Your task to perform on an android device: I am not getting any updates about my reservation. Contact customer support for the issue in the Booking.com app.
Image 0: 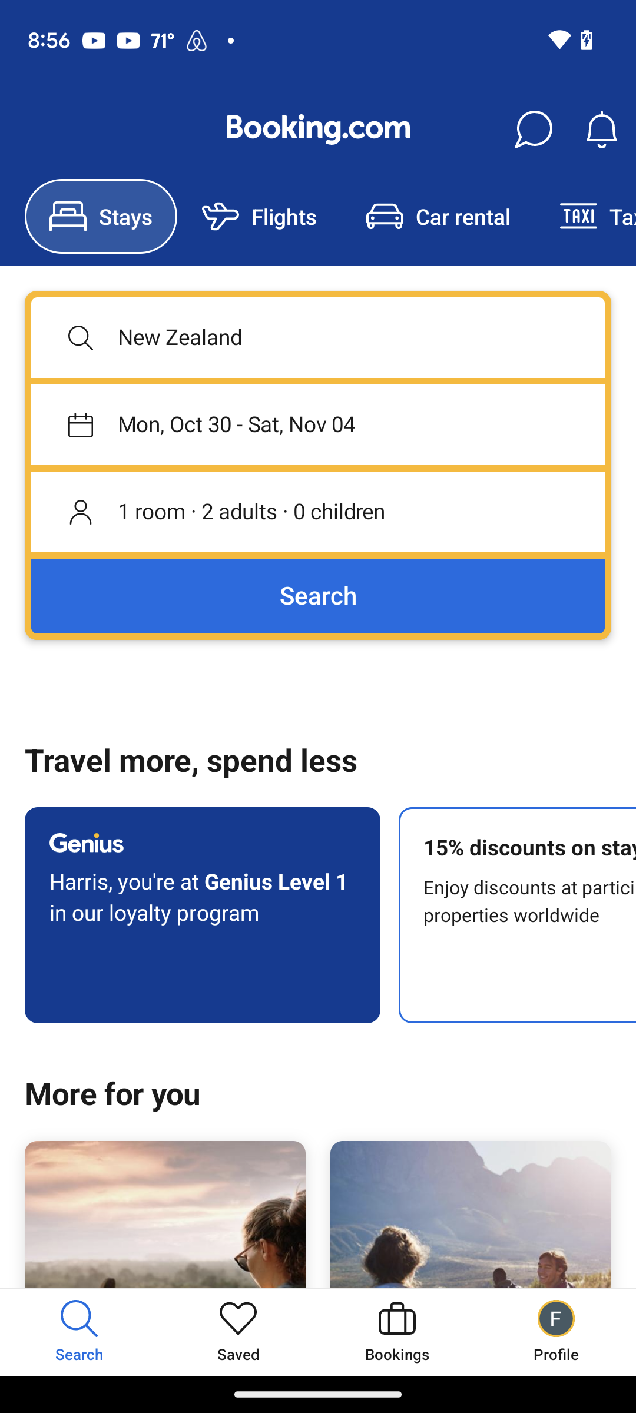
Click on the profile icon on the bottom right of the screen
Step 0: click (556, 1331)
Image 1: 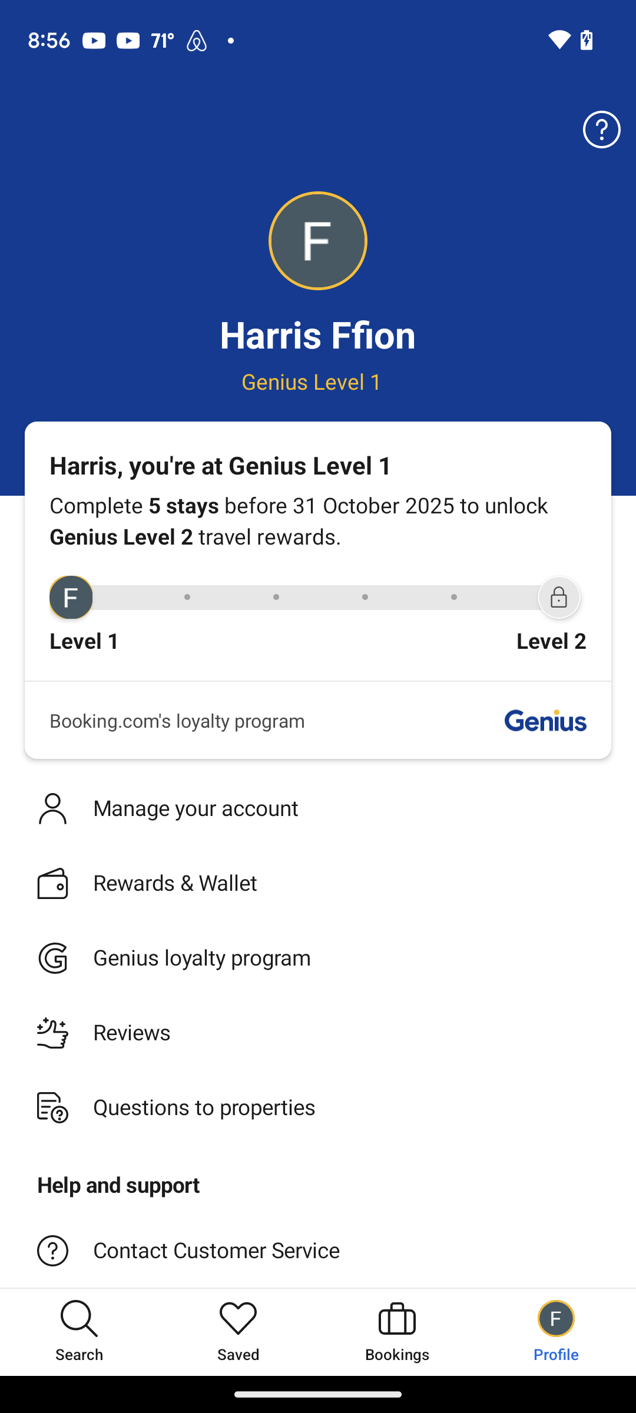
Click on contact customer service option
Step 1: click (346, 1251)
Image 2: 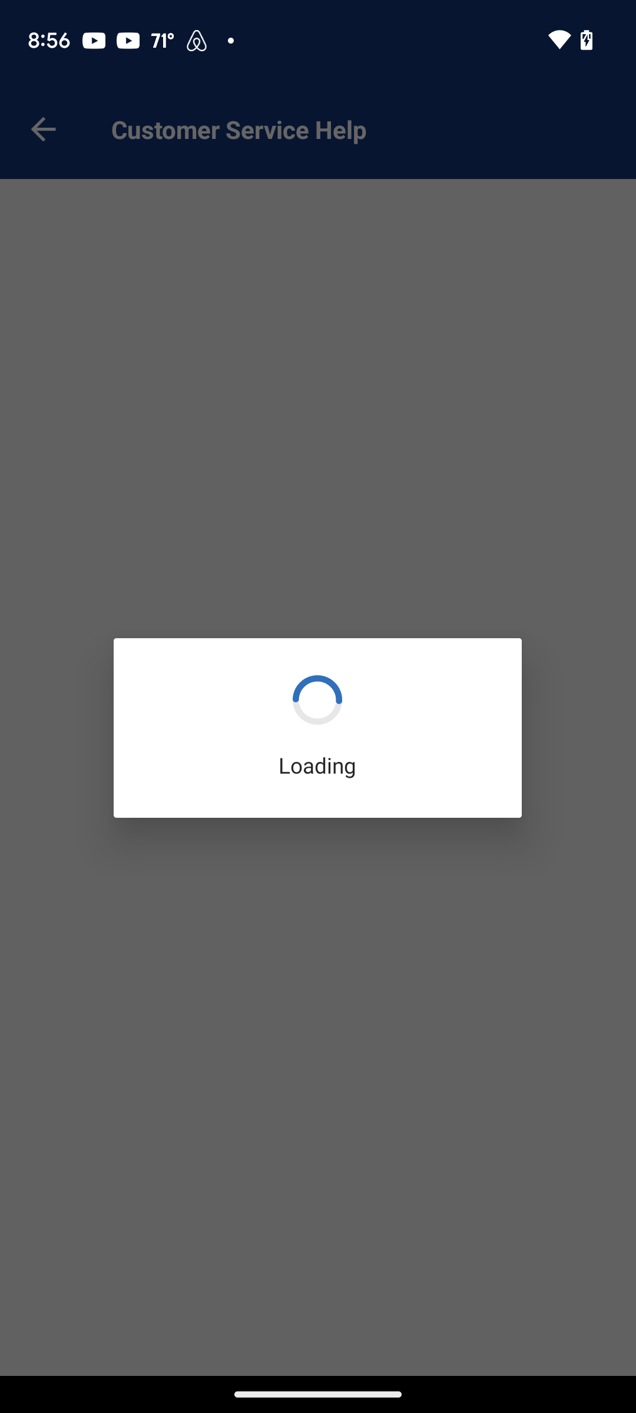
Click on contact customer service option
Step 2: wait